Your task to perform on an android device: I want to view the Ystradgynlais earlier weather history records in the Accuweather app.
Image 0: 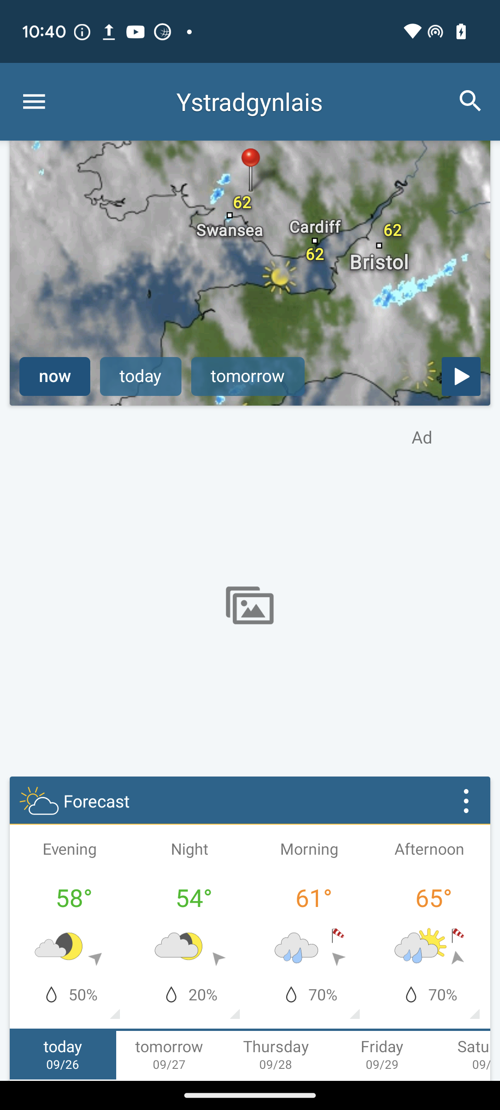
Open the Accuweather app
Step 0: open app "AccuWeather"
Image 1: 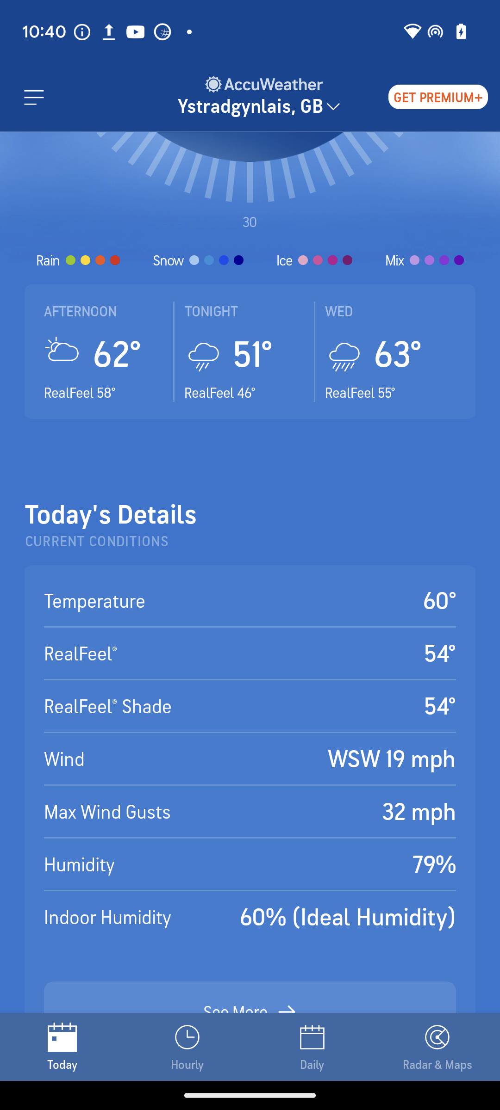
Swipe up for options
Step 1: scroll down
Image 2: 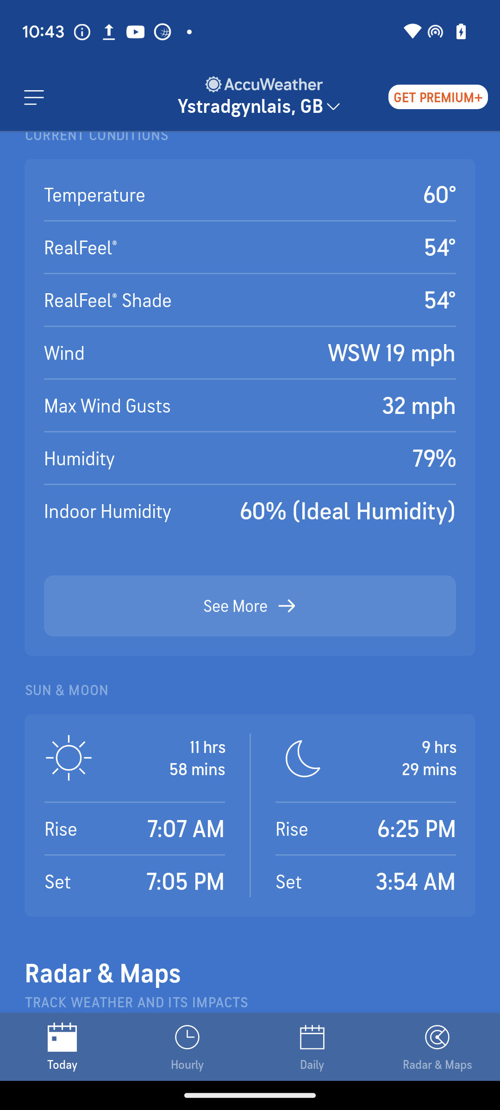
Click on see more option
Step 2: click (287, 605)
Image 3: 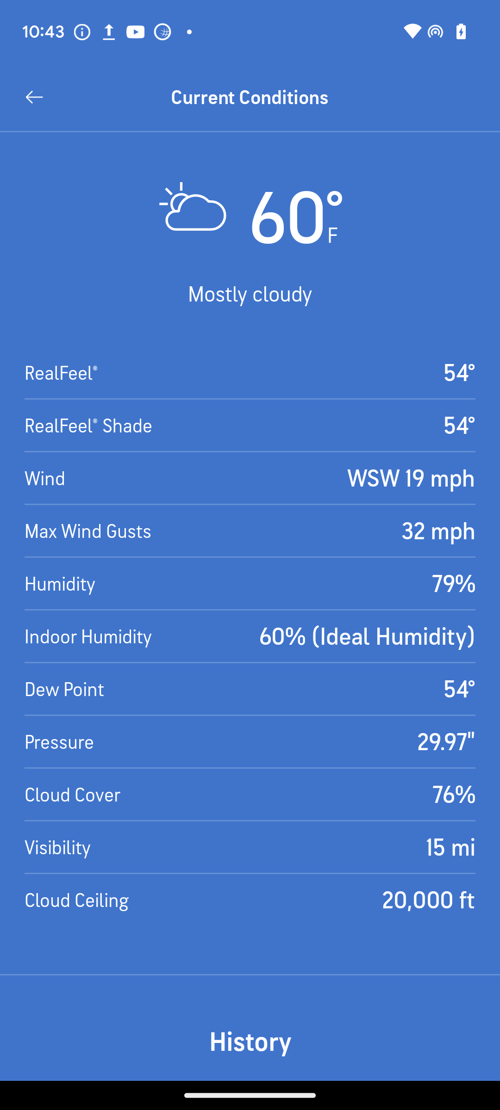
Swipe up for history
Step 3: scroll down